Your task to perform on an android device: I want to see some of the upcoming books in the Young Adult category on the ThriftBooks app.
Image 0: 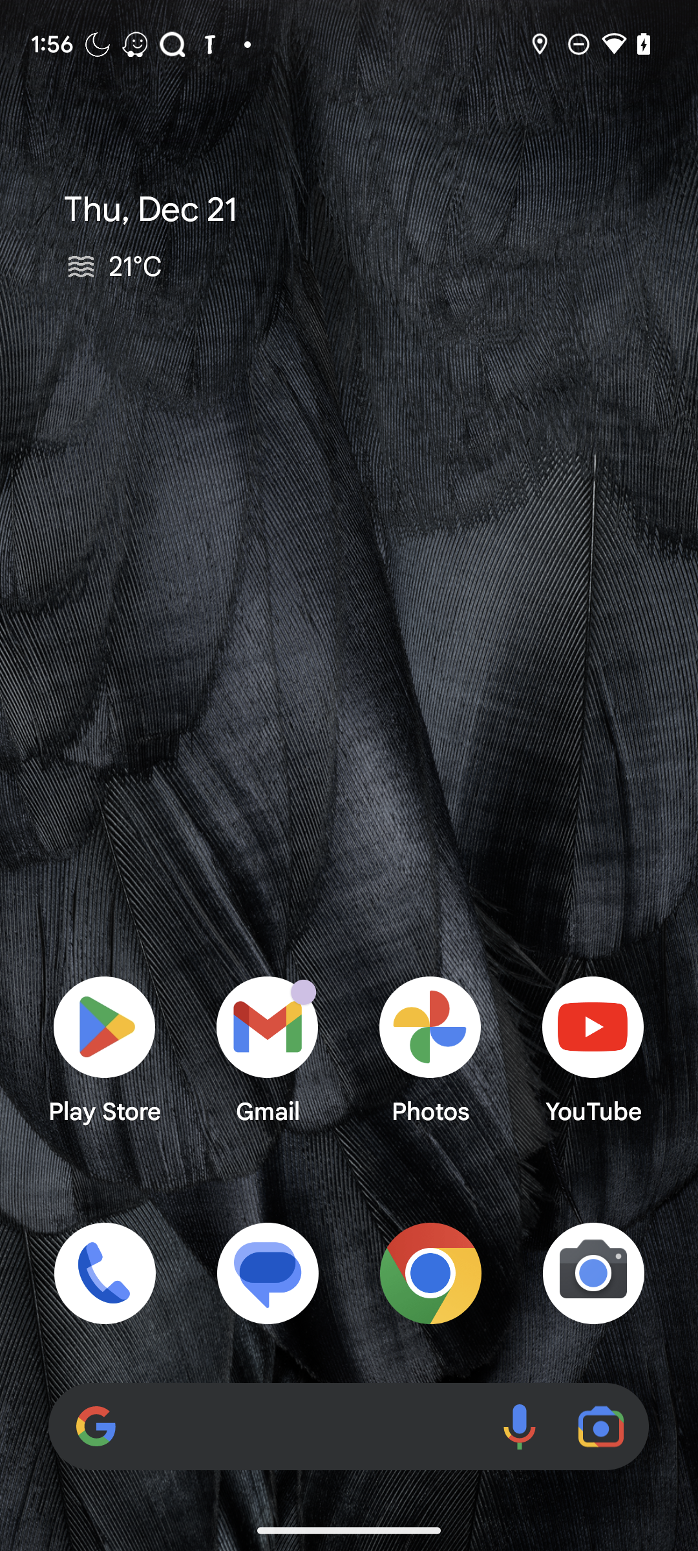
Open the ThriftBooks app.
Step 0: open app "ThriftBooks"
Image 1: 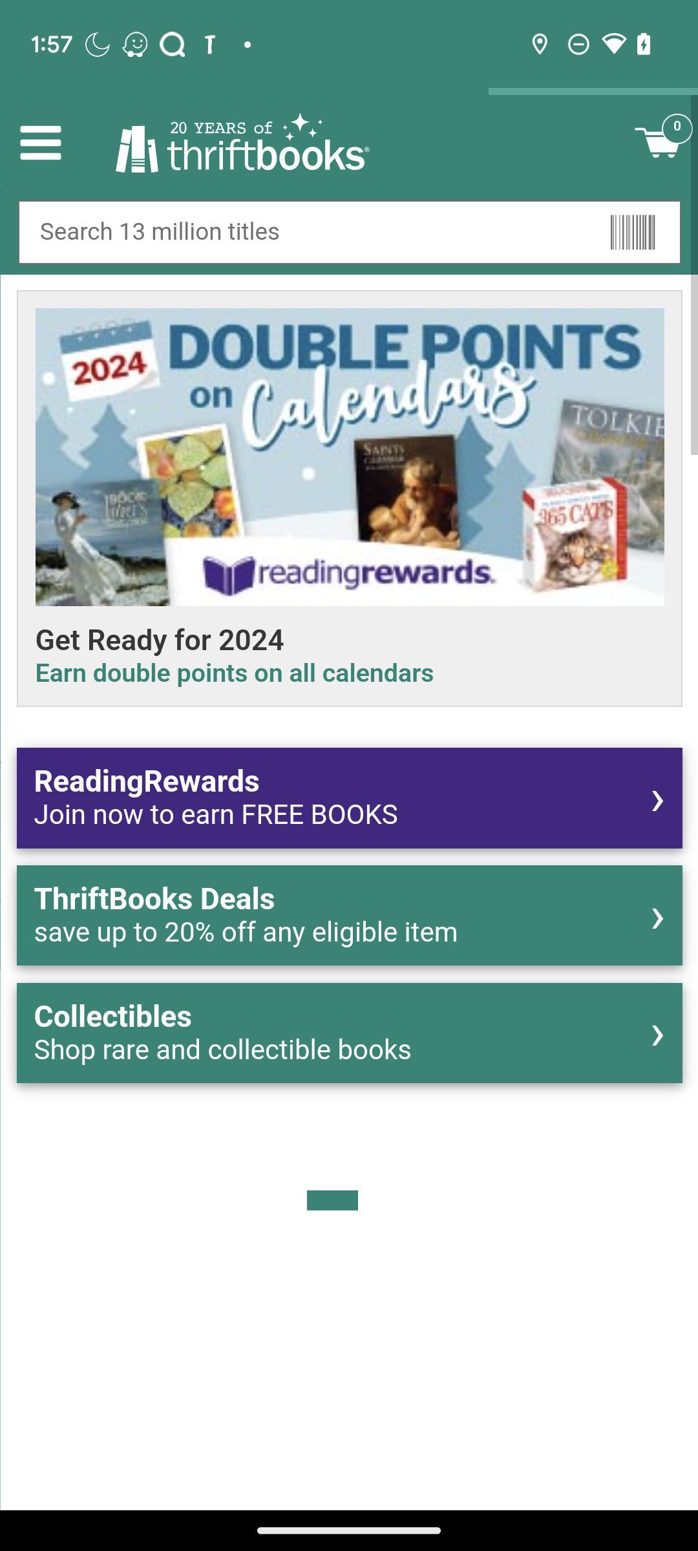
Click on the searchbar.
Step 1: click (226, 231)
Image 2: 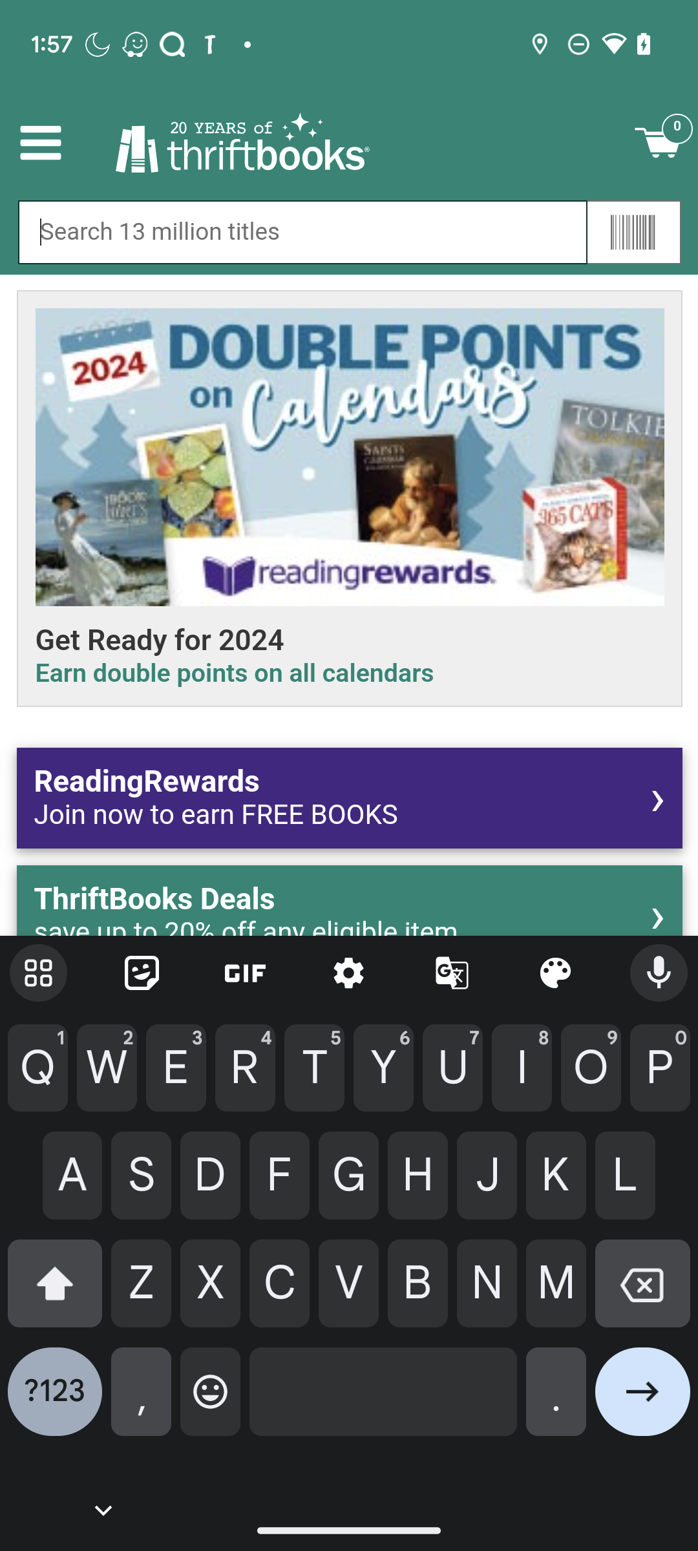
Enter Young Adult in the search bar.
Step 2: type "Young Adult"
Image 3: 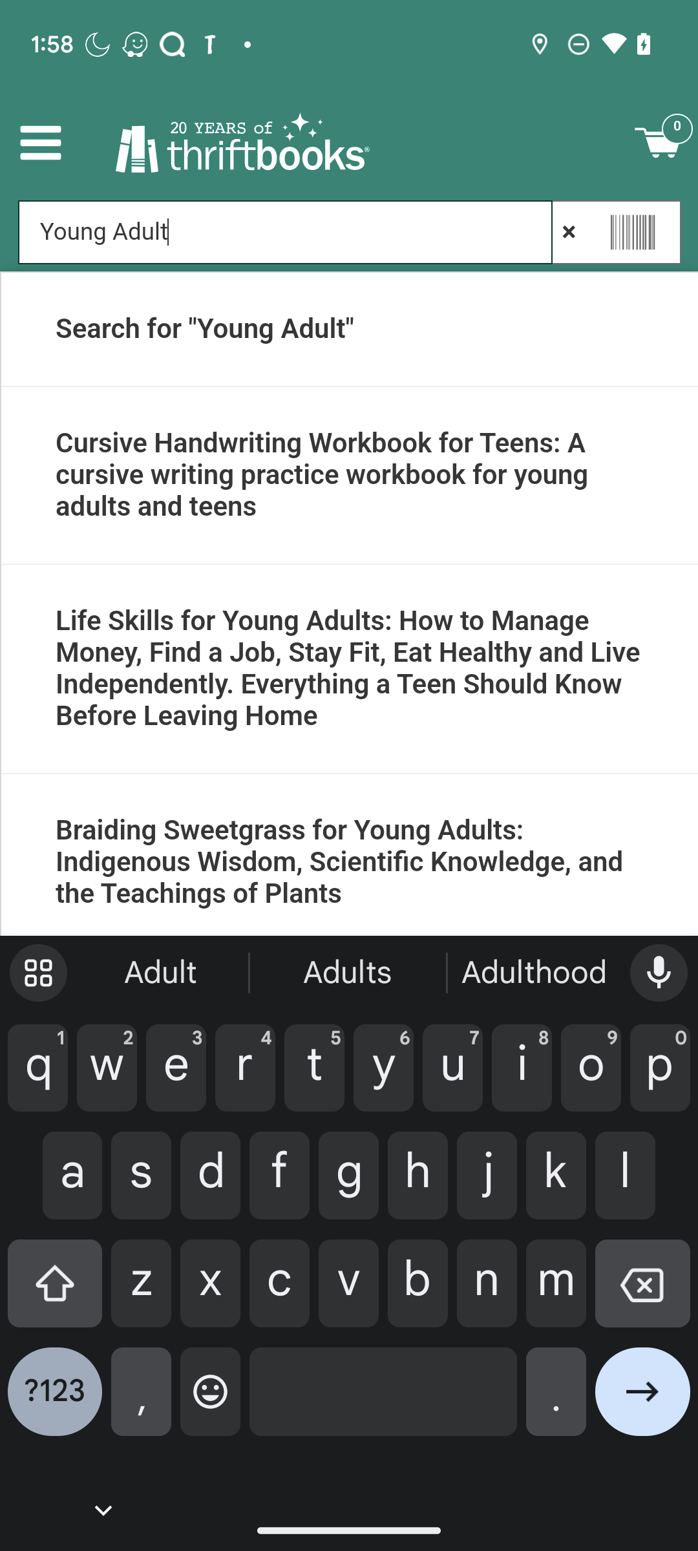
Click on the next icon.
Step 3: click (642, 1402)
Image 4: 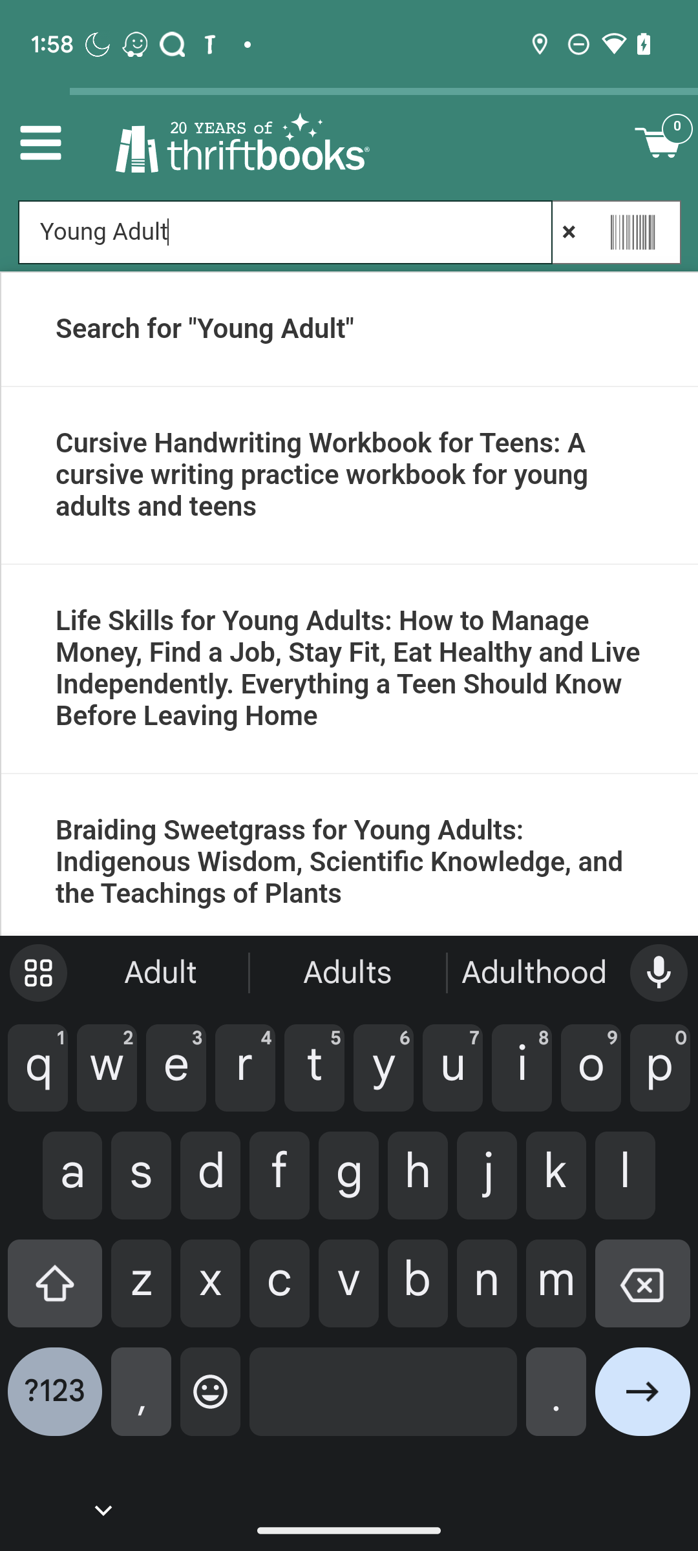
Click on the next icon.
Step 4: wait